Your task to perform on an android device: Go to the Cookpad app & view the Fried rice recipe under Today's Popular category
Image 0: 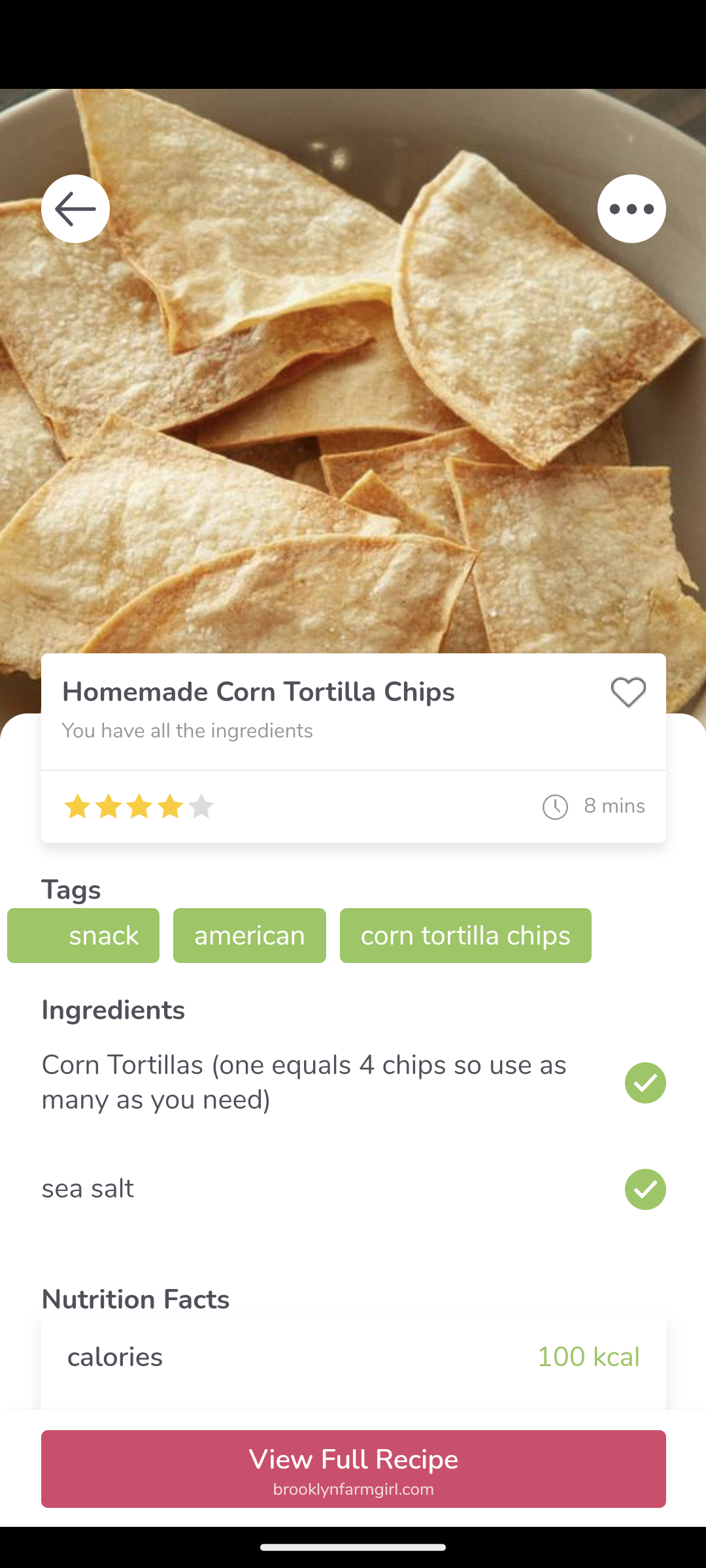
open the Cookpad app
Step 0: open app "Cookpad"
Image 2: 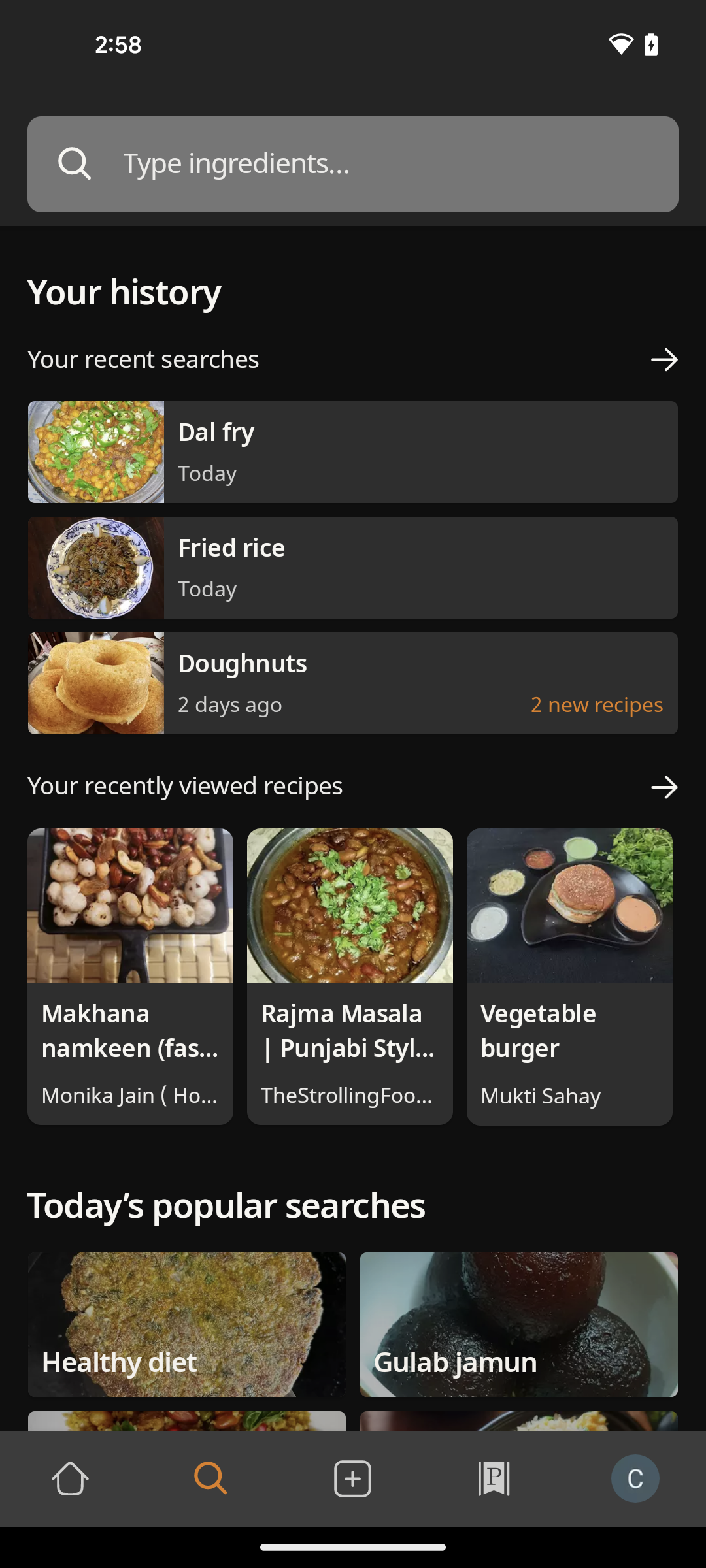
scroll down to view more option
Step 2: scroll down
Image 3: 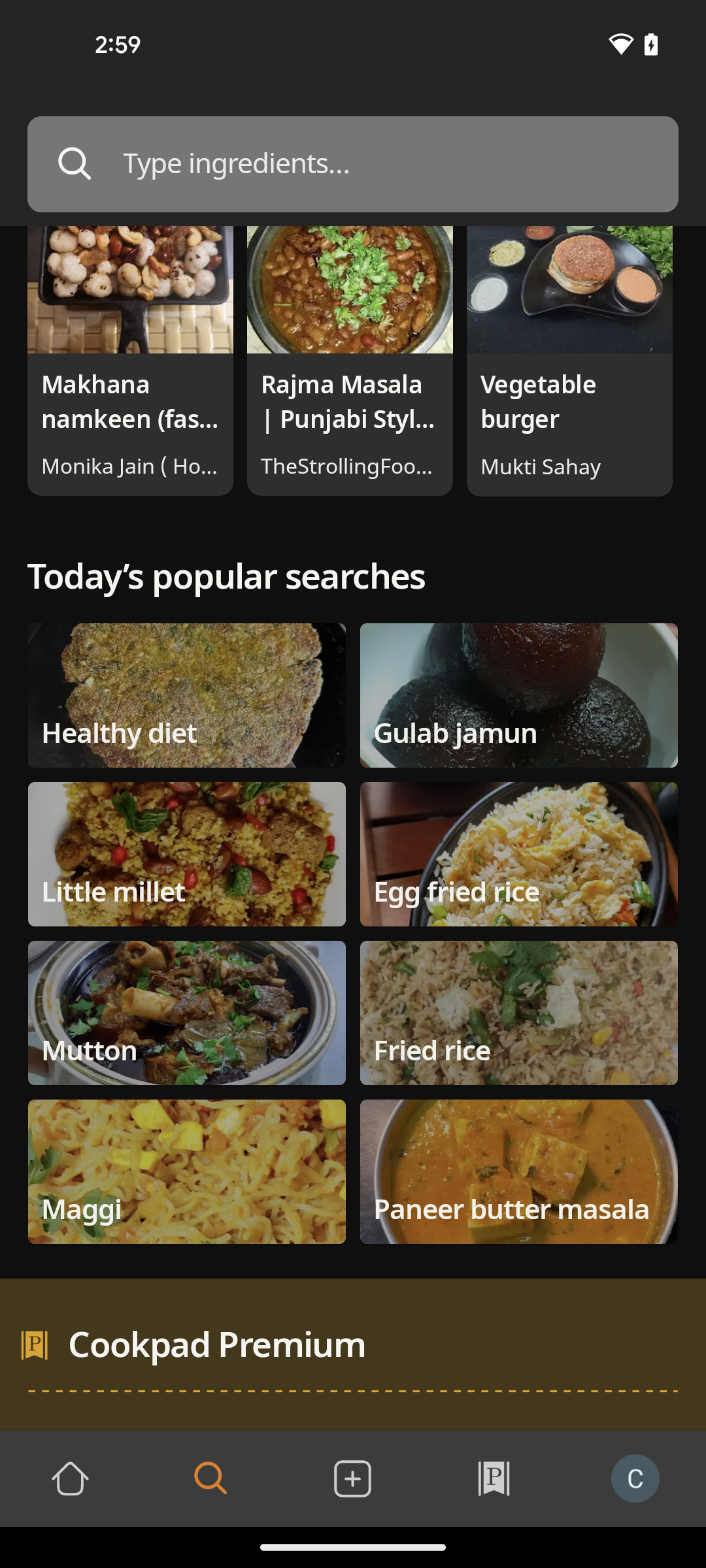
click on Fried Rice recipe under Today's popular categories
Step 3: click (518, 999)